Your task to perform on an android device: View the full details of bus number A running on 8:31 AM for this route
Image 0: 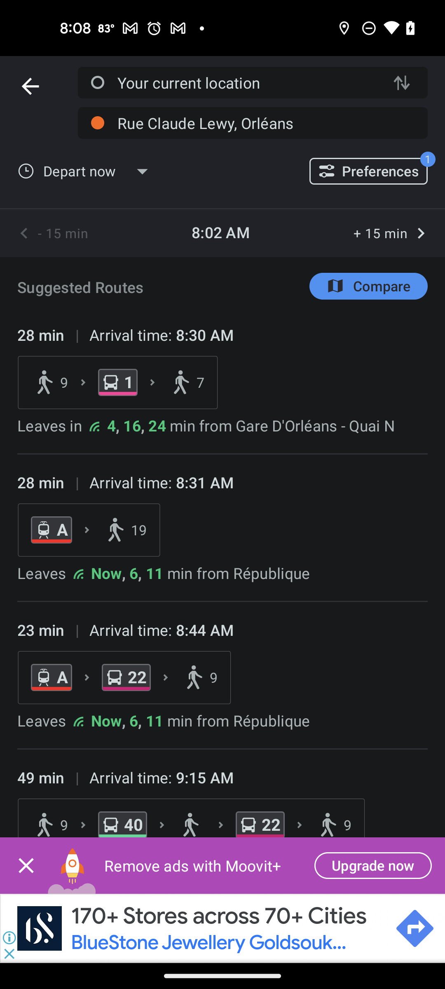
Click on the bus number A running on 8:31
Step 0: click (222, 527)
Image 1: 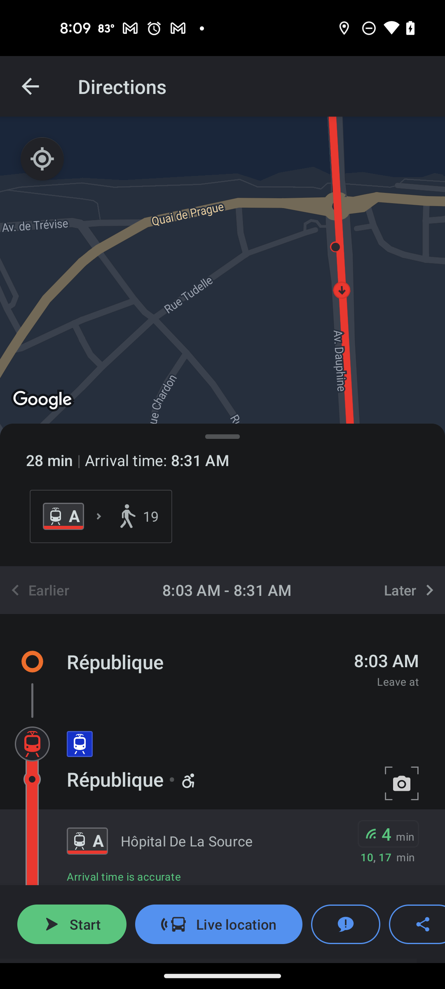
Scroll down to view more
Step 1: scroll down